Your task to perform on an android device: I want to change the theme of calendar to dark
Image 0: 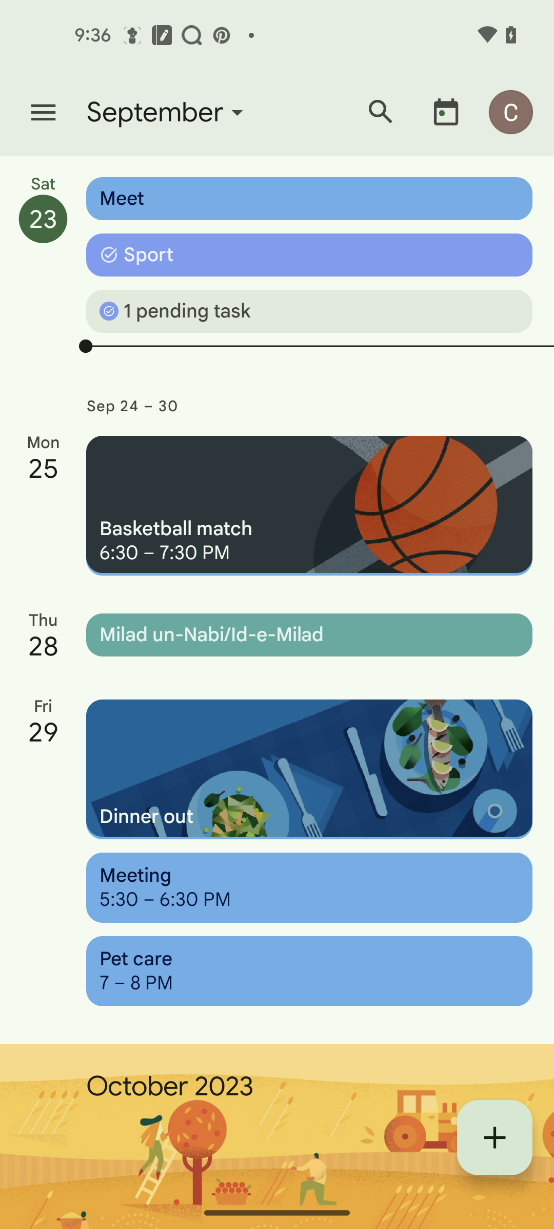
click on the menu icon
Step 0: click (43, 112)
Image 1: 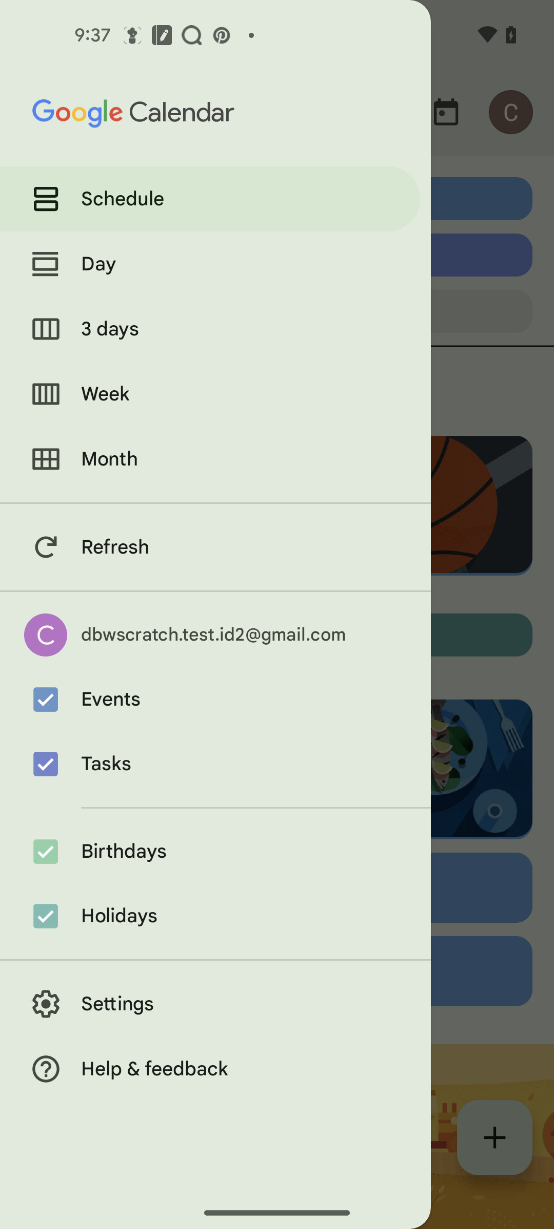
click on the settings
Step 1: click (215, 1004)
Image 2: 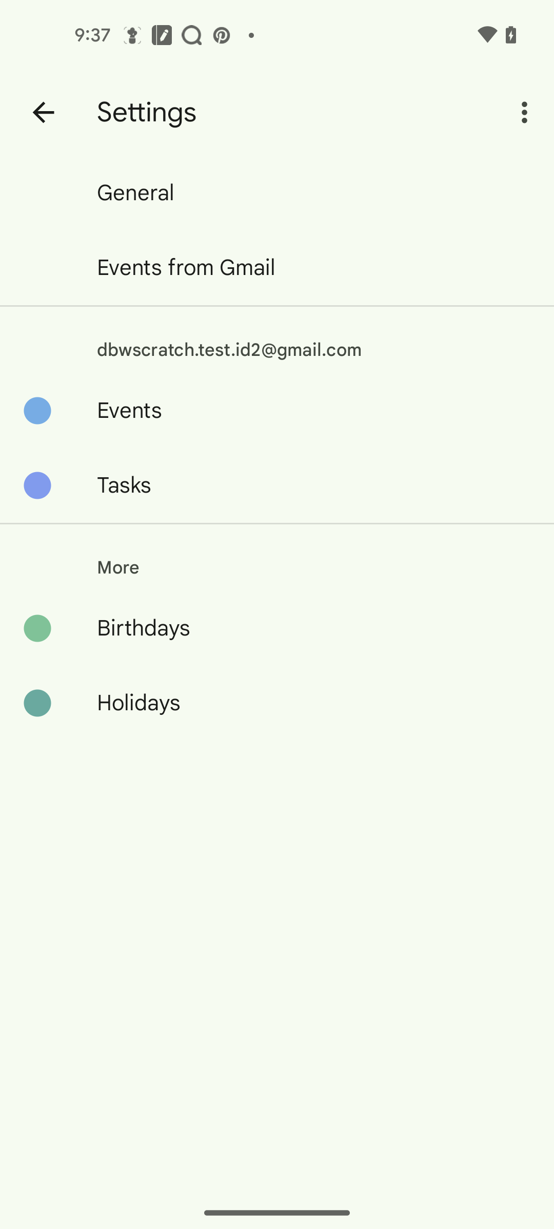
click on the general
Step 2: click (314, 193)
Image 3: 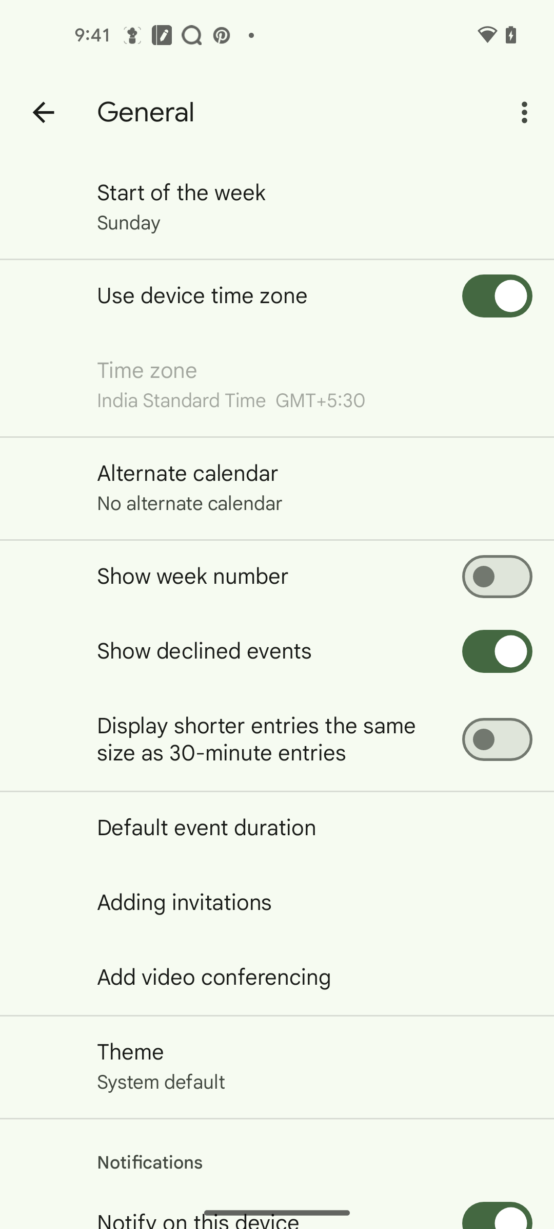
click on the theme
Step 3: click (314, 1066)
Image 4: 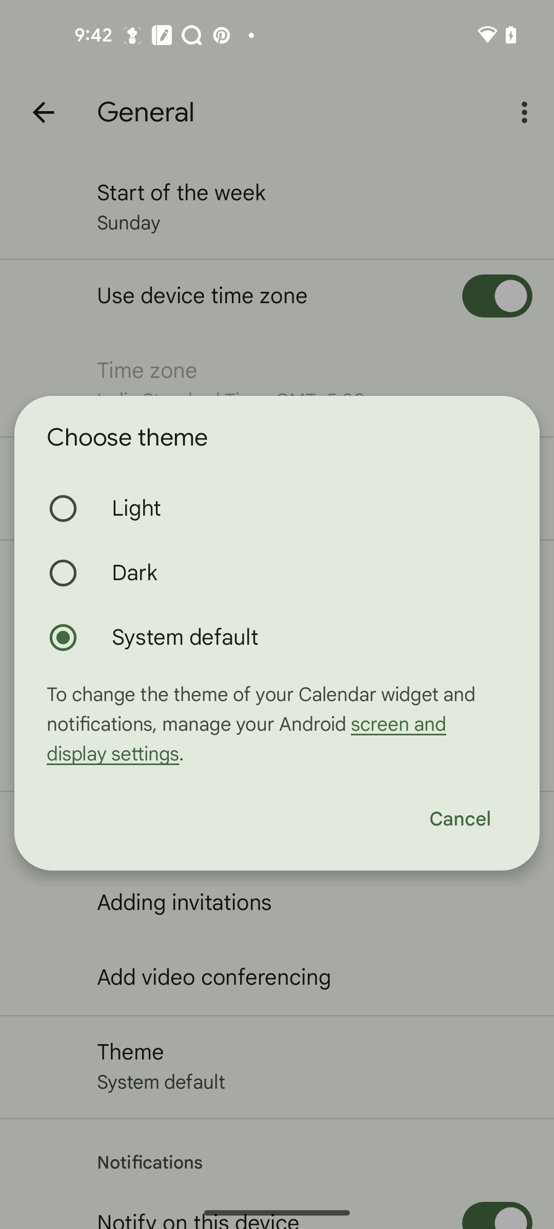
select the dark theme
Step 4: click (276, 573)